Your task to perform on an android device: Open the Time Zone Converter app and then convert the New York time zone
Image 0: 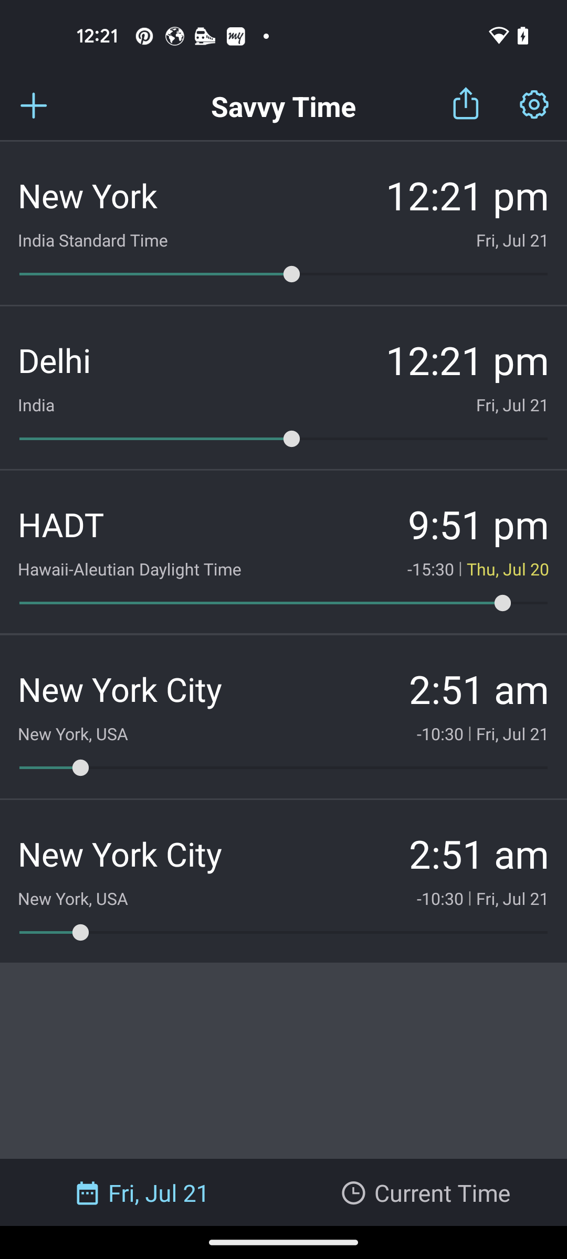
Open the Time Zone Converter app
Step 0: open app "Time Zone Converter"
Image 1: 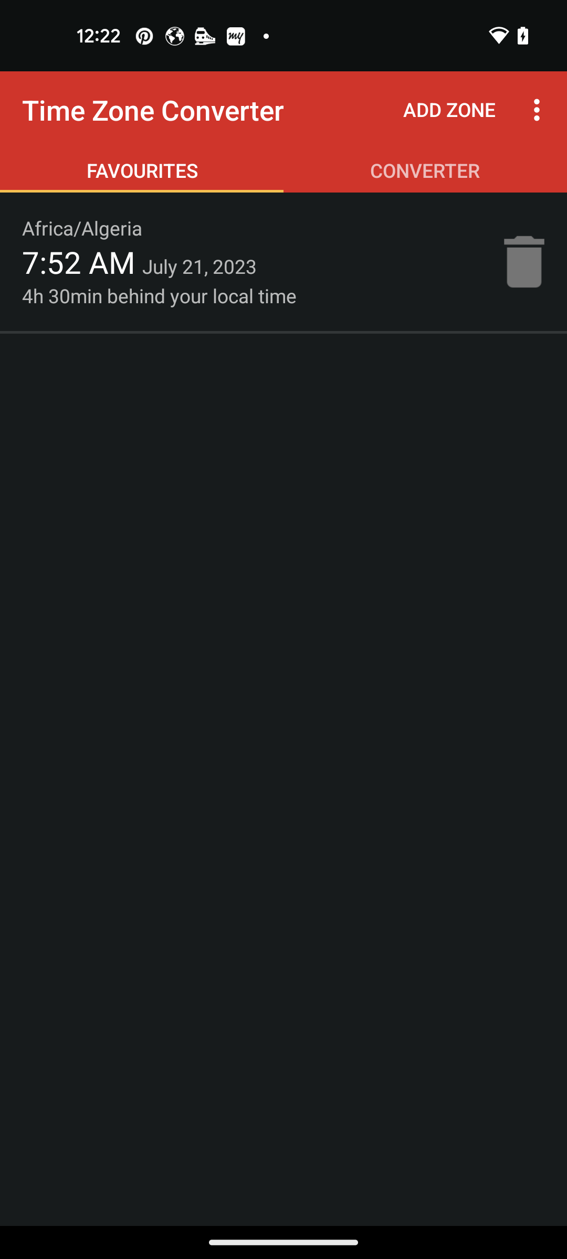
click on converter
Step 1: click (425, 170)
Image 2: 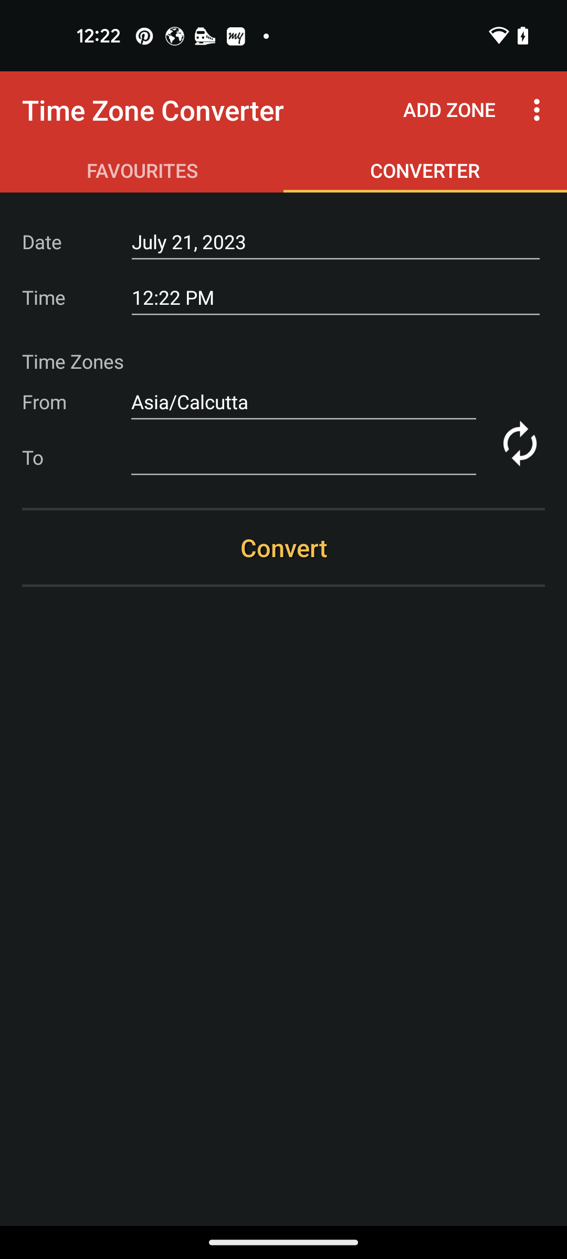
click on from
Step 2: click (303, 402)
Image 3: 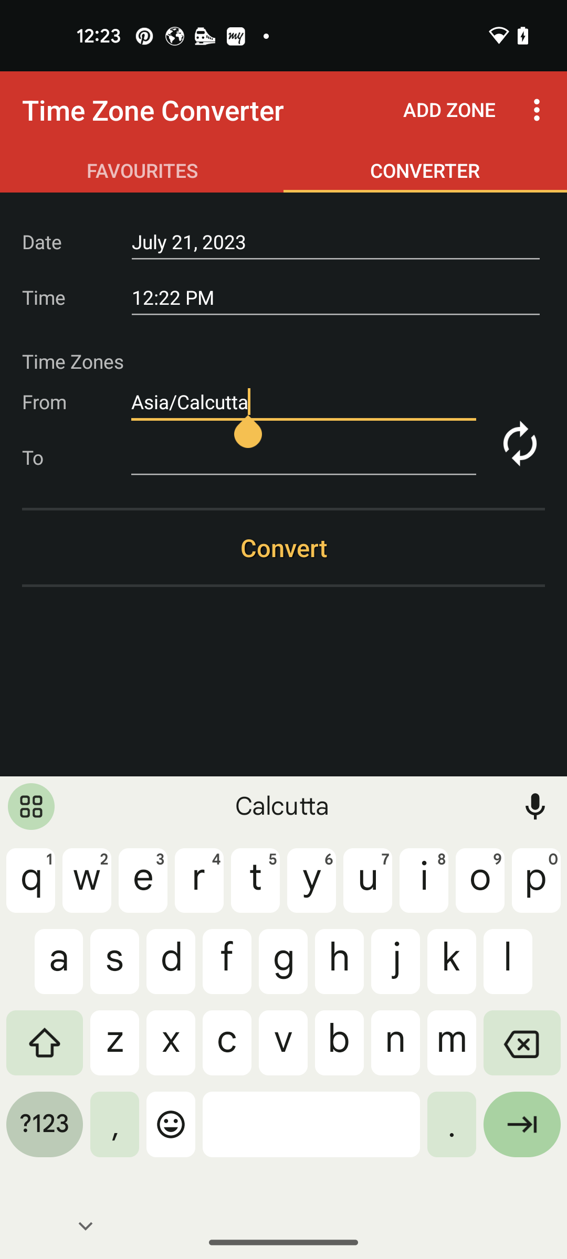
enter New York
Step 3: type "New York"
Image 4: 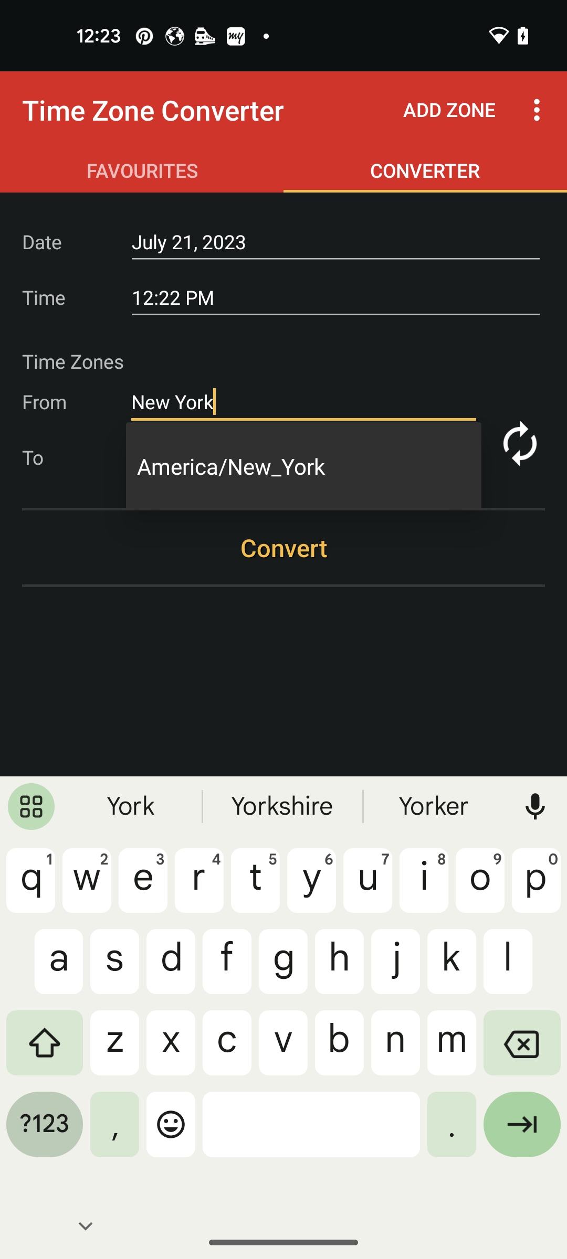
select search result
Step 4: click (303, 466)
Image 5: 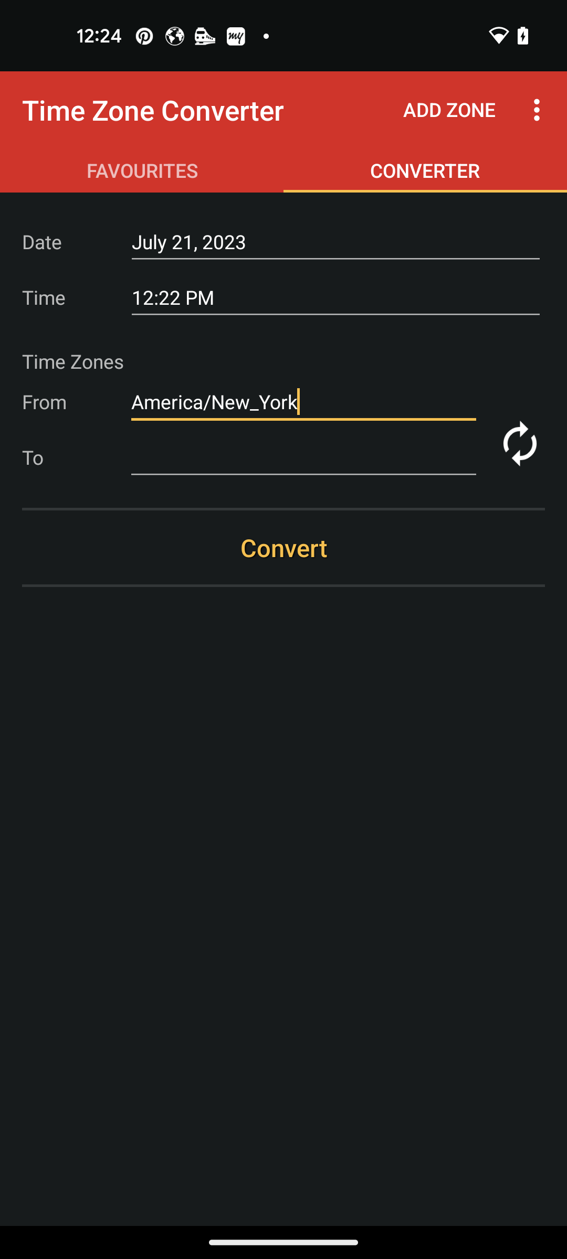
click on convert button
Step 5: click (283, 547)
Image 7: 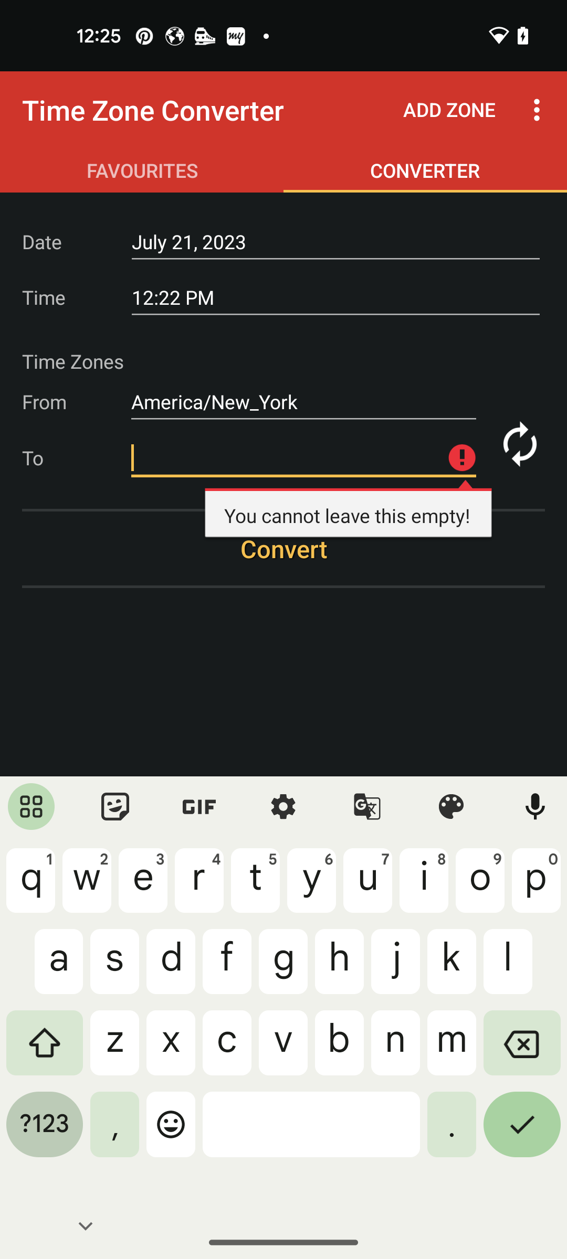
enter delhi
Step 7: type "delhi"
Image 8: 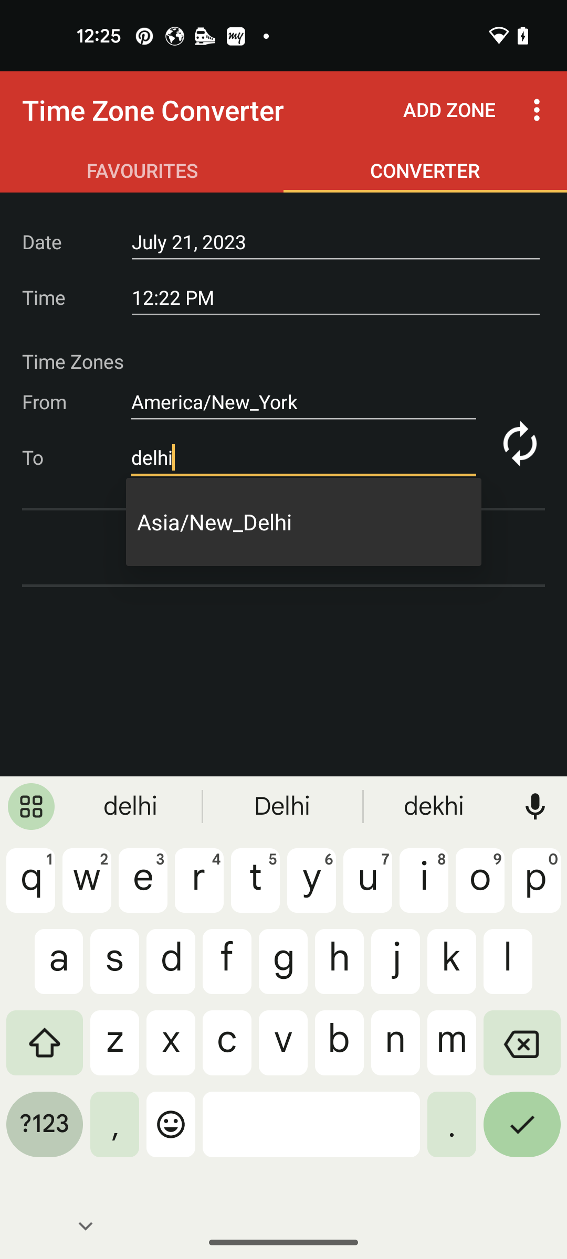
select search result
Step 8: click (303, 521)
Image 9: 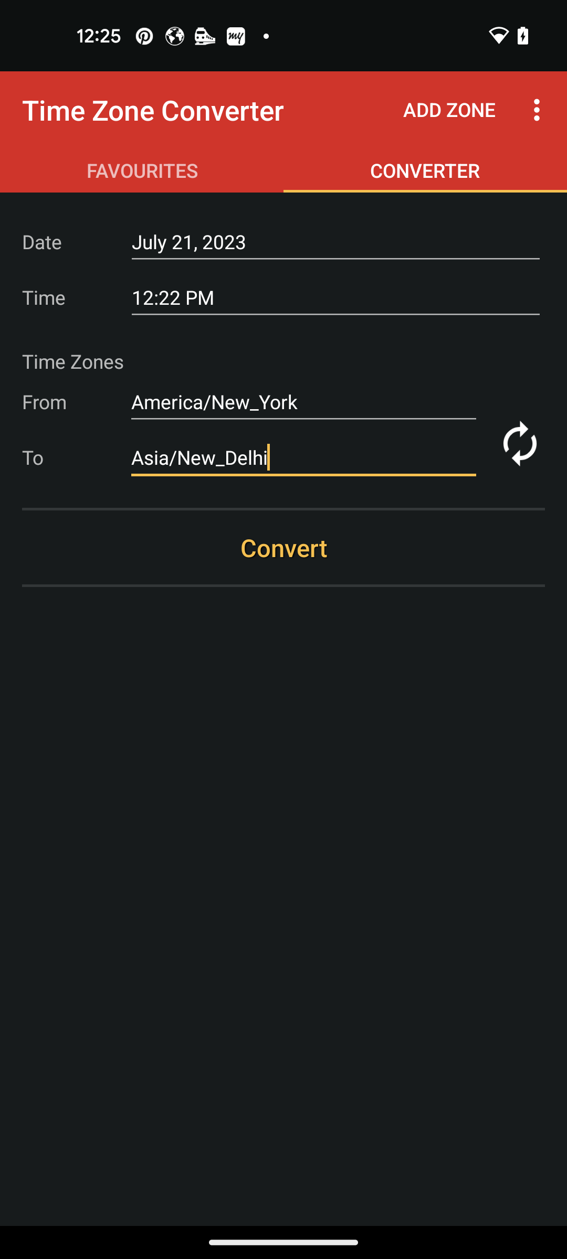
click on the convert button
Step 9: click (283, 547)